Your task to perform on an android device: Search for Bicycle in the Tradet Marketplace
Image 0: 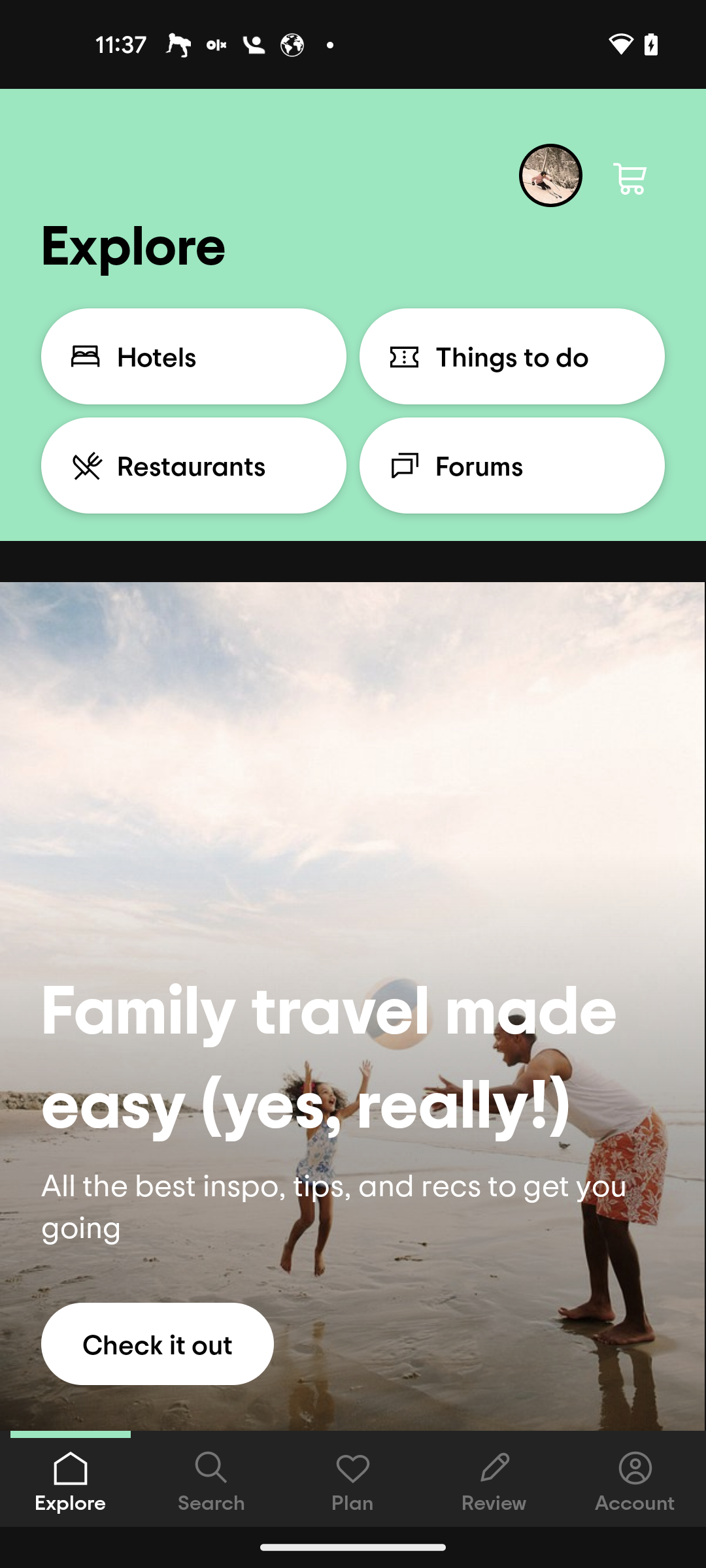
Open Tradet Marketplace app
Step 0: open app "Tradet Marketplace"
Image 1: 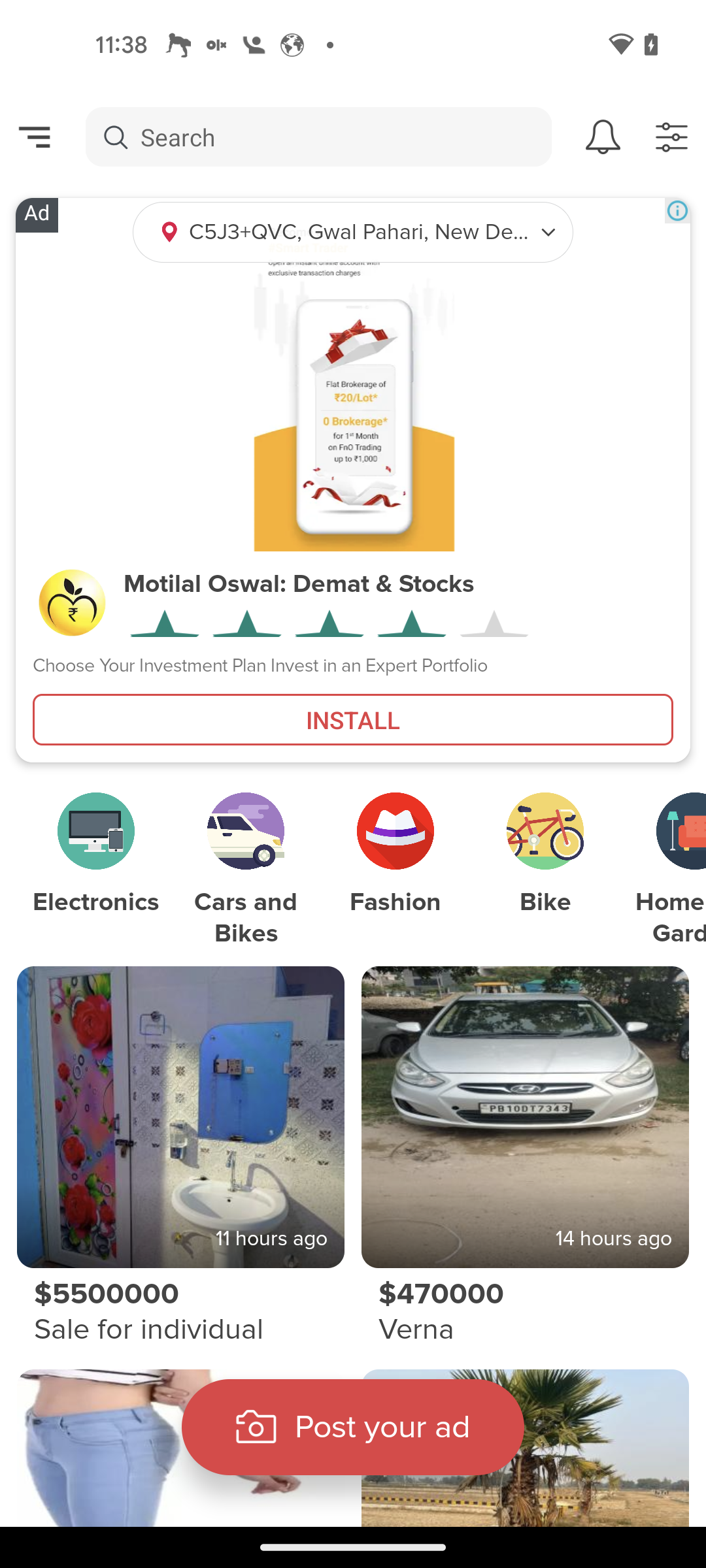
Click on the search bar at the top of the screen
Step 1: click (318, 137)
Image 2: 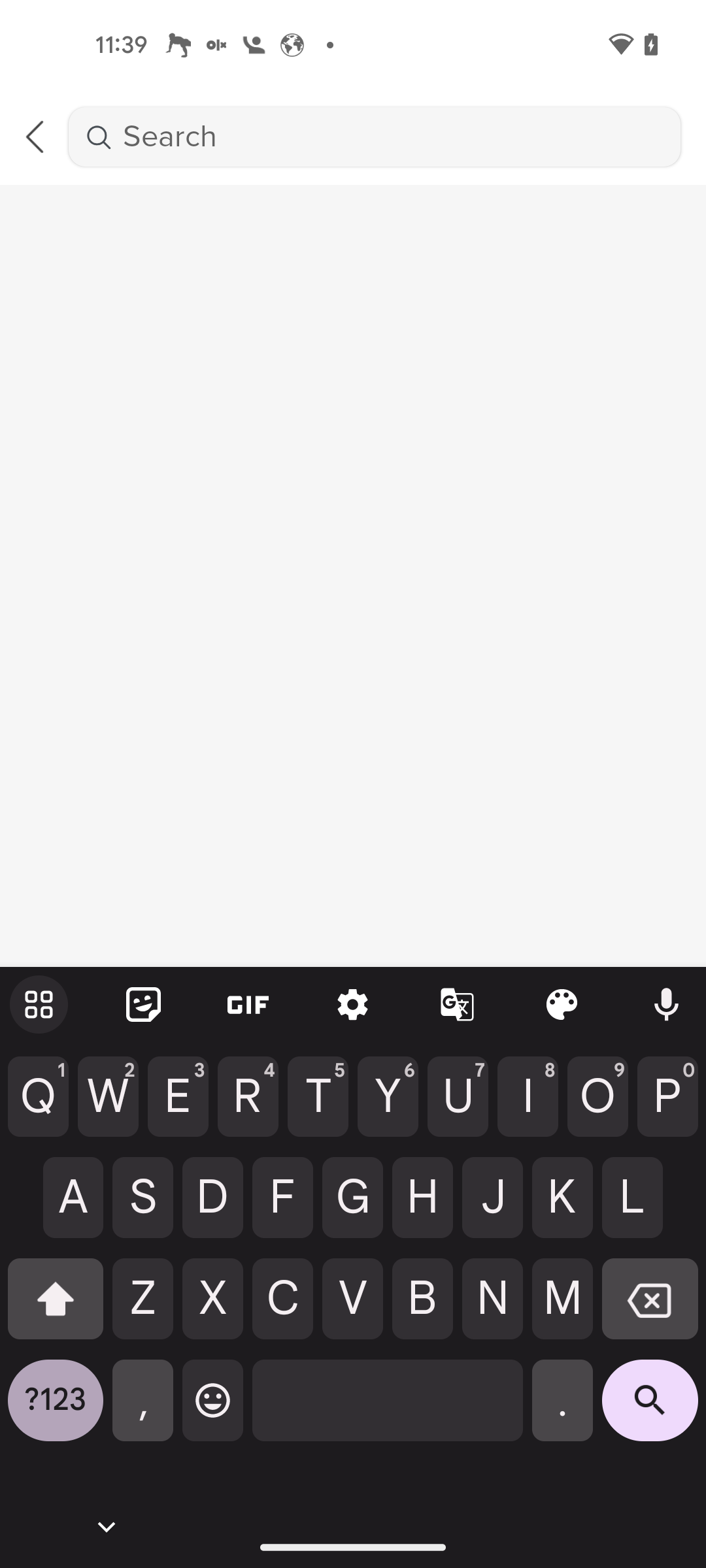
Search for Bicycle 
Step 2: type "Bicycle"
Image 3: 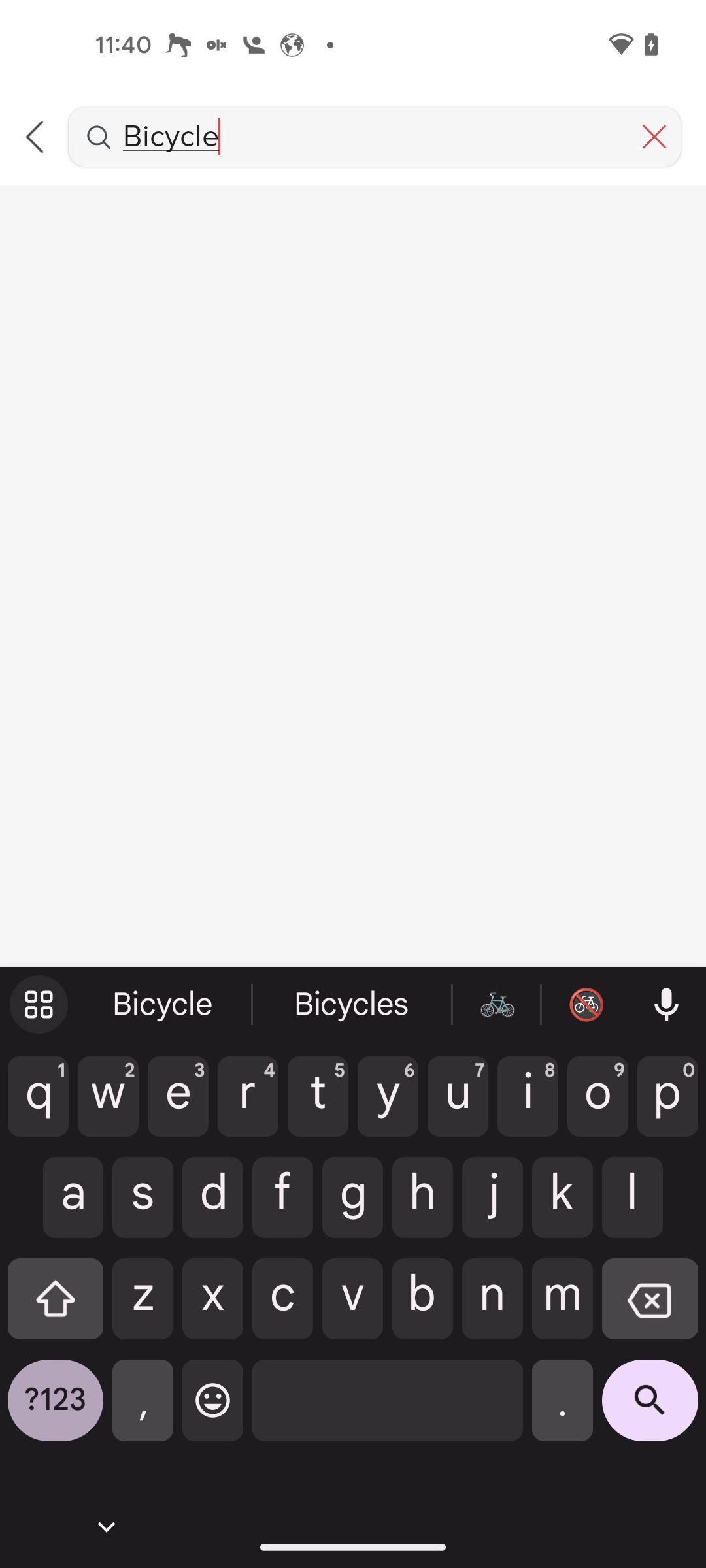
Click on the search icon at the bottom right corner
Step 3: click (650, 1410)
Image 4: 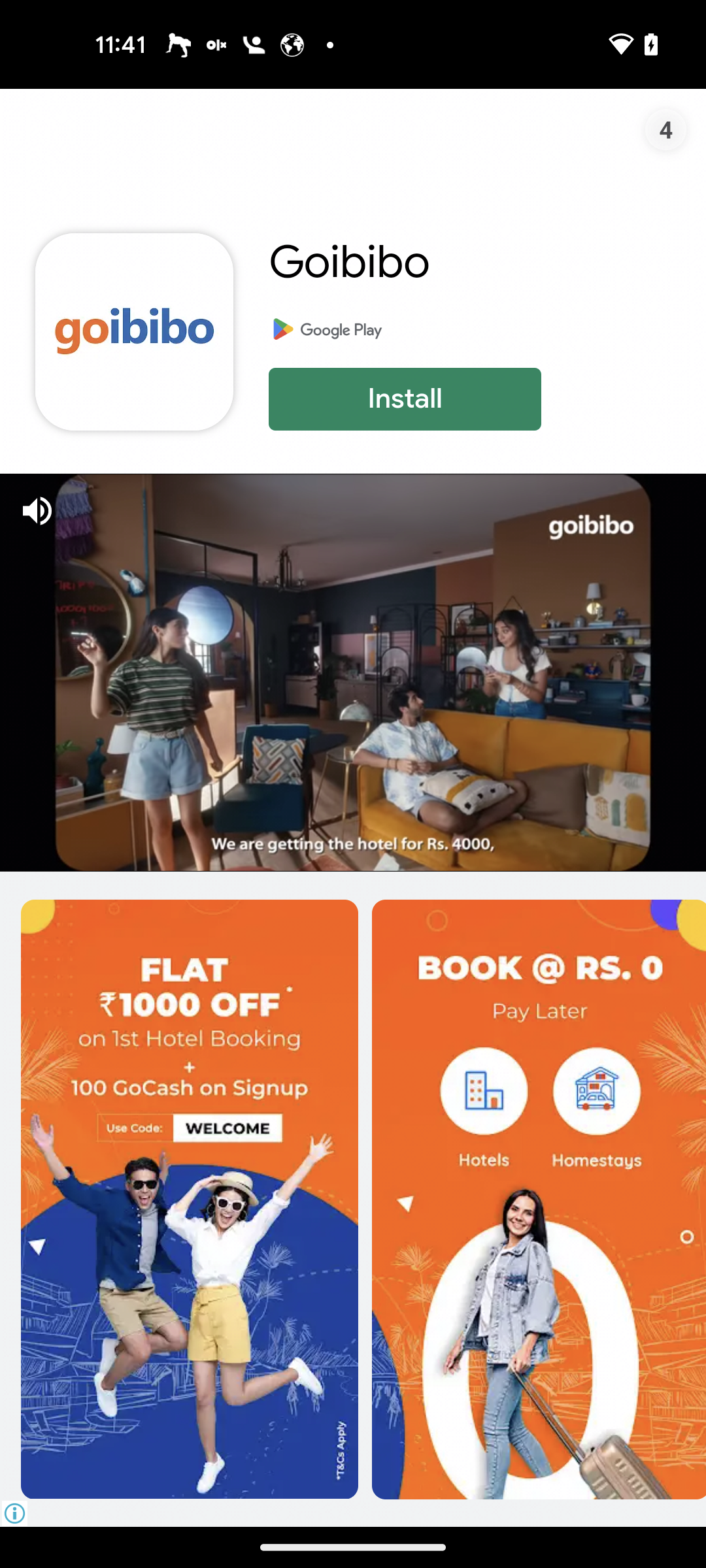
Click on the search icon at the bottom right corner
Step 4: wait
Image 5: 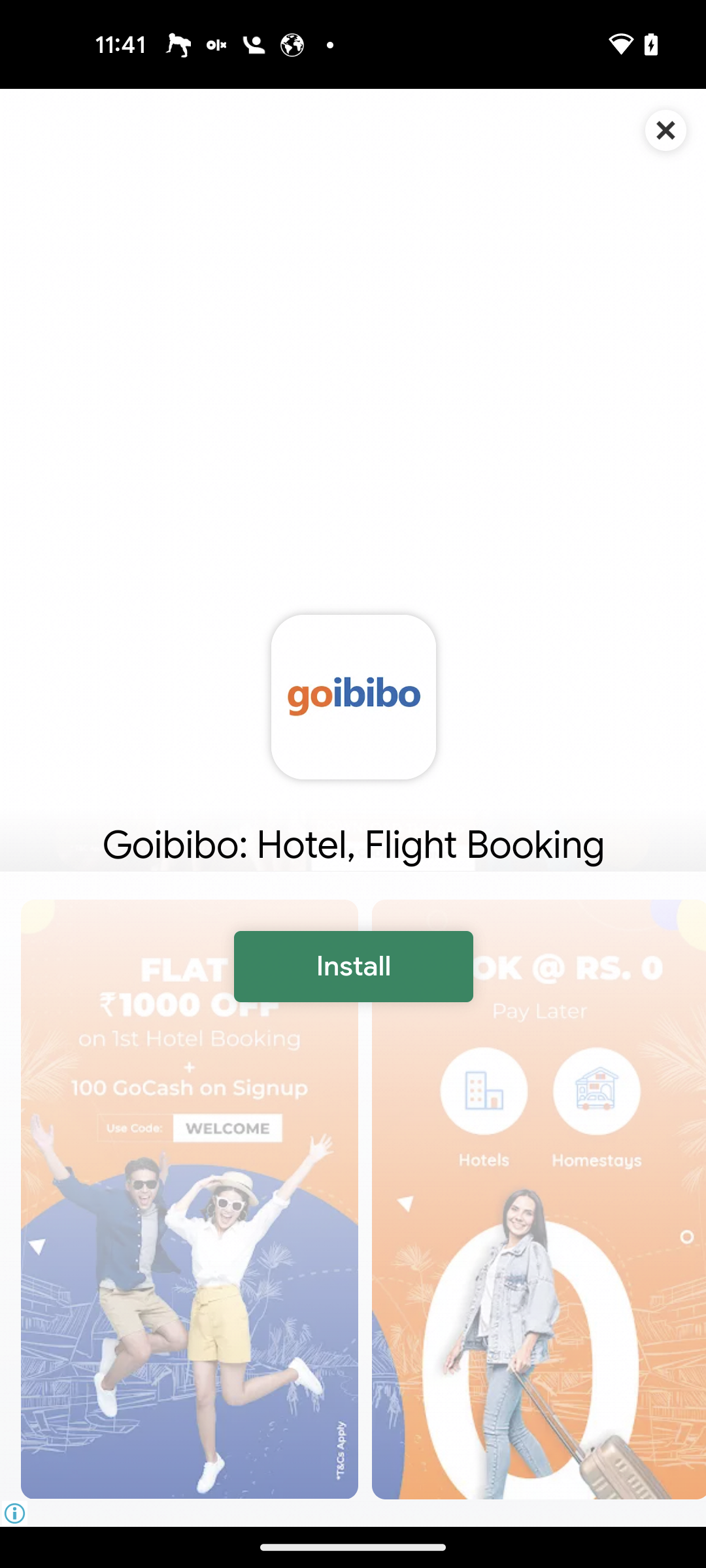
Close the ad
Step 5: click (666, 129)
Image 6: 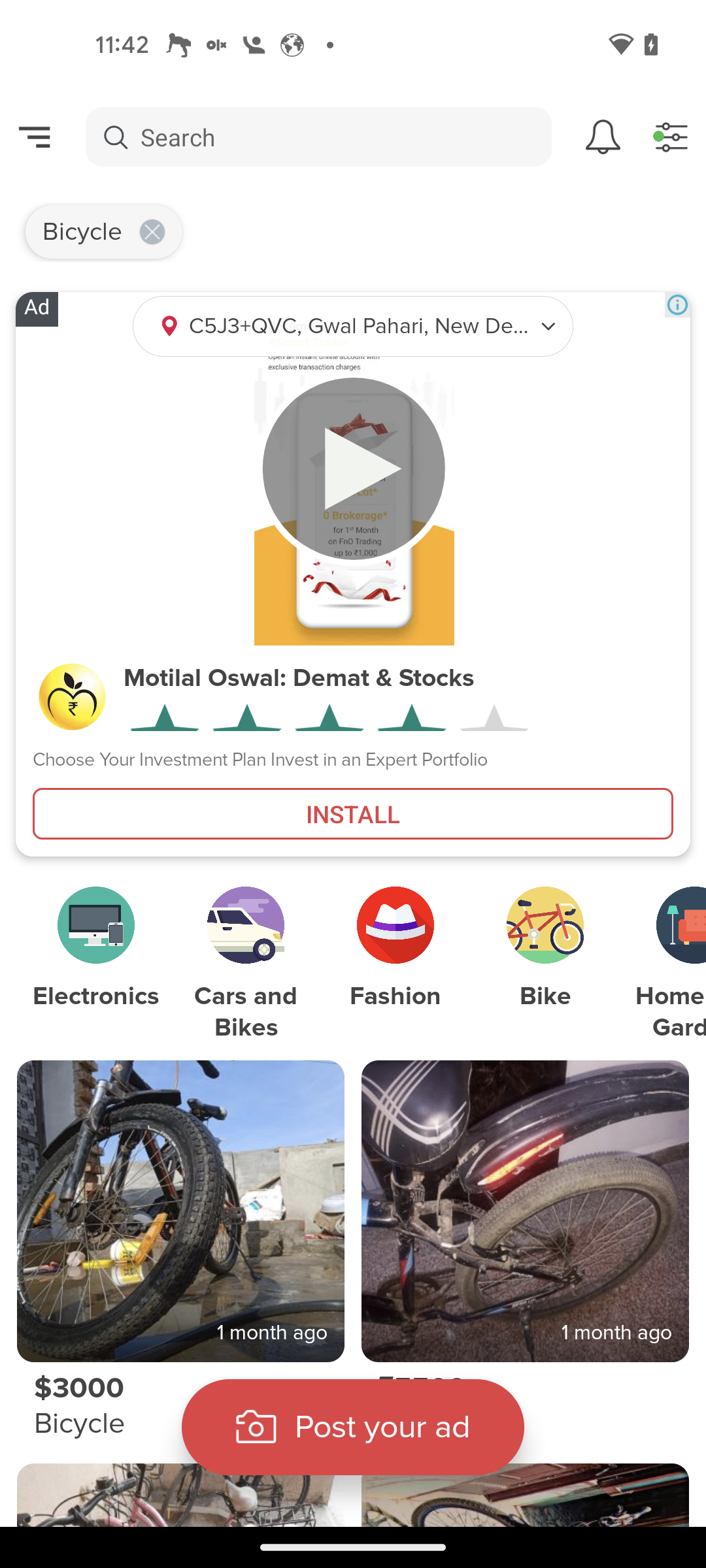
scroll up for the product list
Step 6: scroll down